Your task to perform on an android device: So, now that I've completed all of the app's learning lessons, I'd like to sign out.
Image 0: 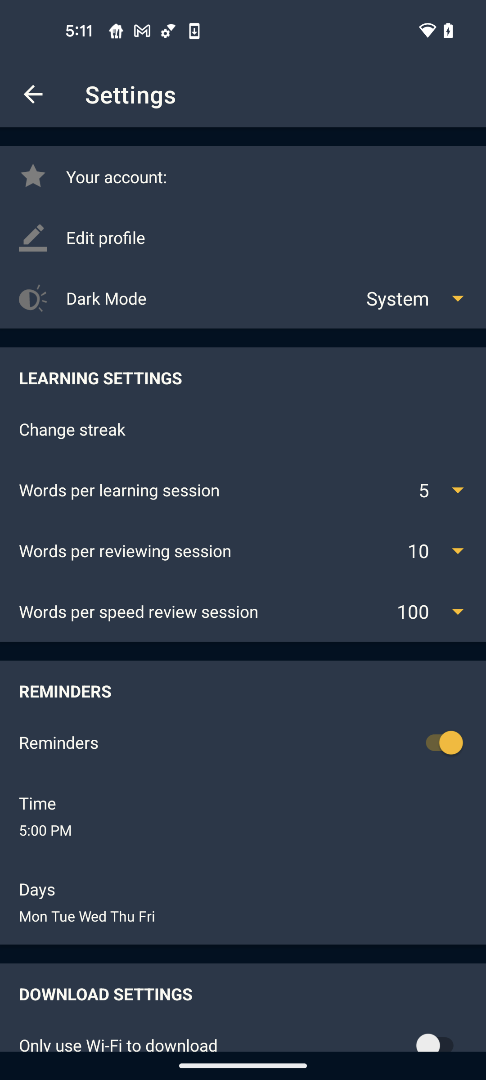
scroll down to see the sign out option
Step 0: scroll down
Image 1: 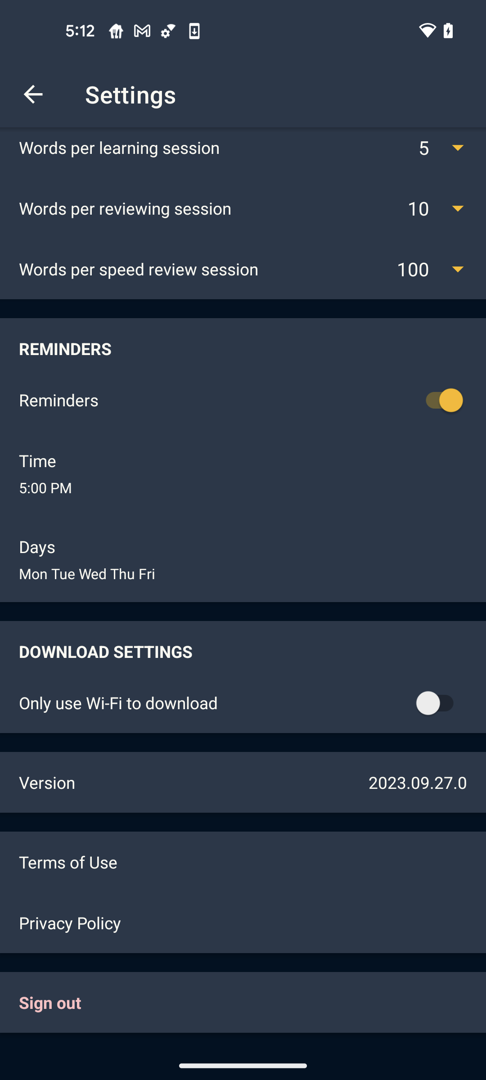
click on the Sign out option
Step 1: click (243, 1002)
Image 2: 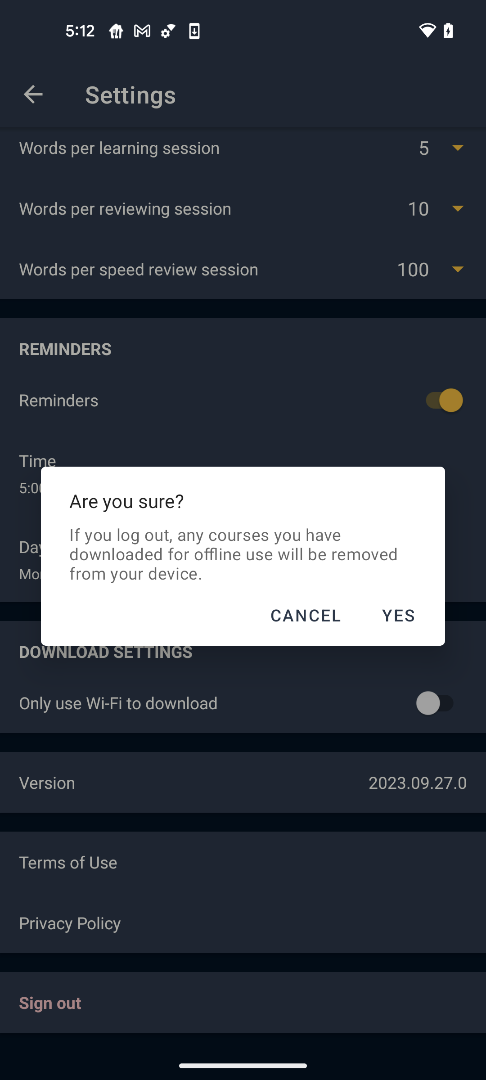
click on the yes option
Step 2: click (398, 615)
Image 3: 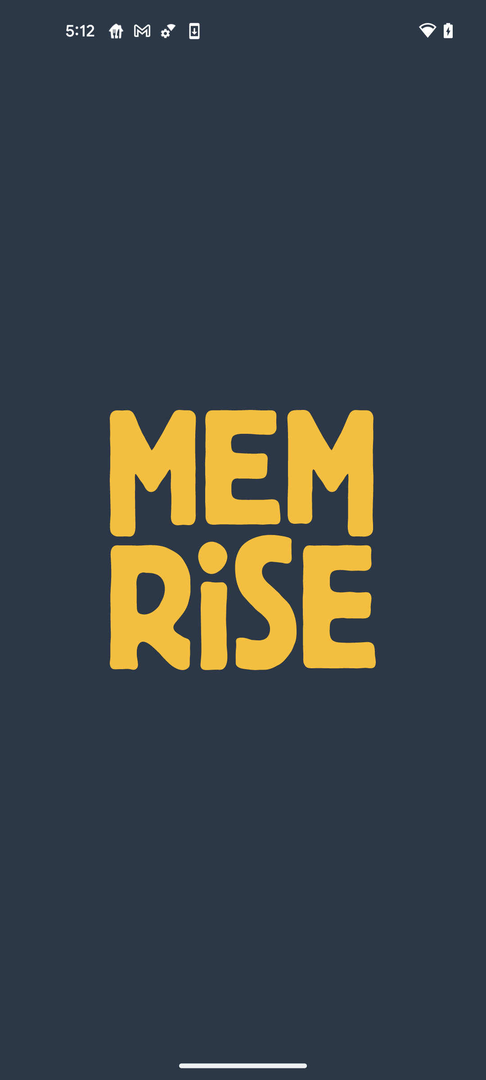
click on the yes option
Step 3: wait